Your task to perform on an android device: My friends and I are arranging a trip to New York City therefore searching for properties to rent for our stay in the Redfin app..
Image 0: 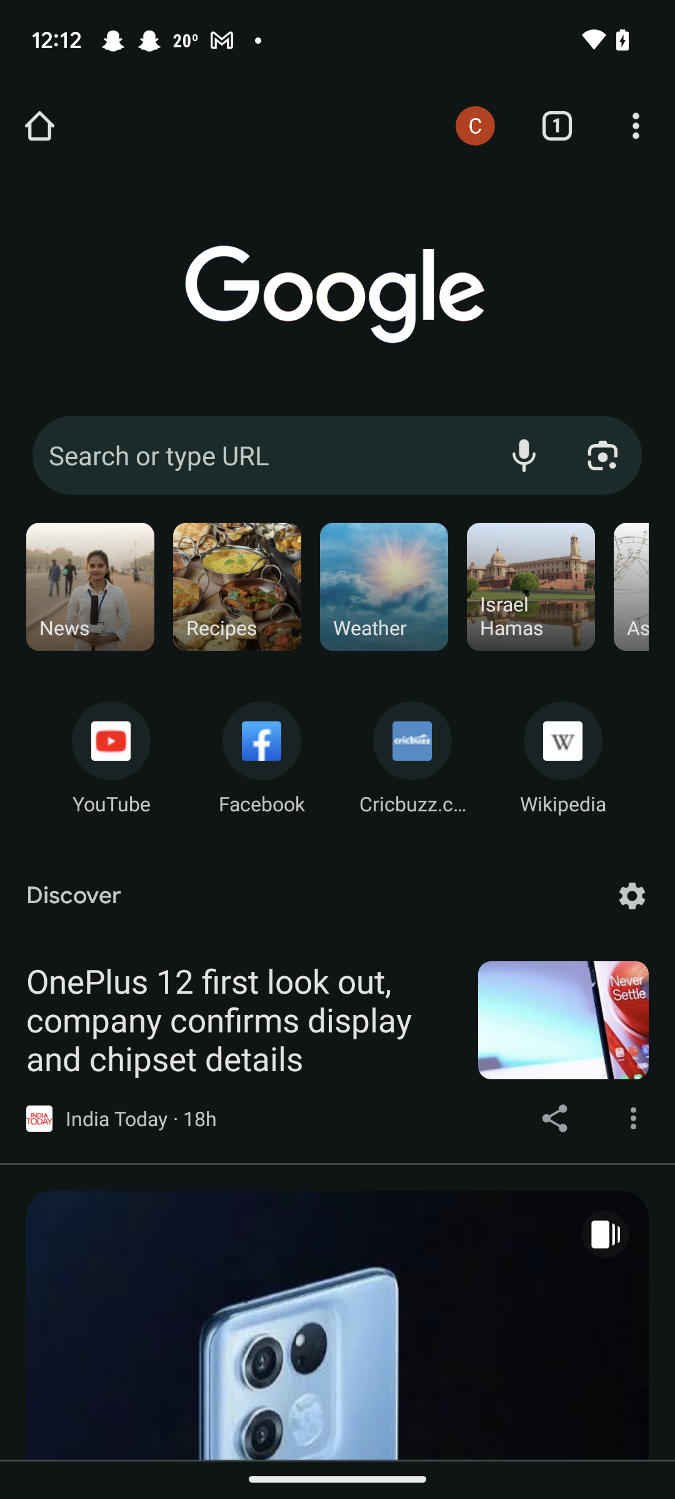
Open the Redfin app
Step 0: open app "Redfin"
Image 1: 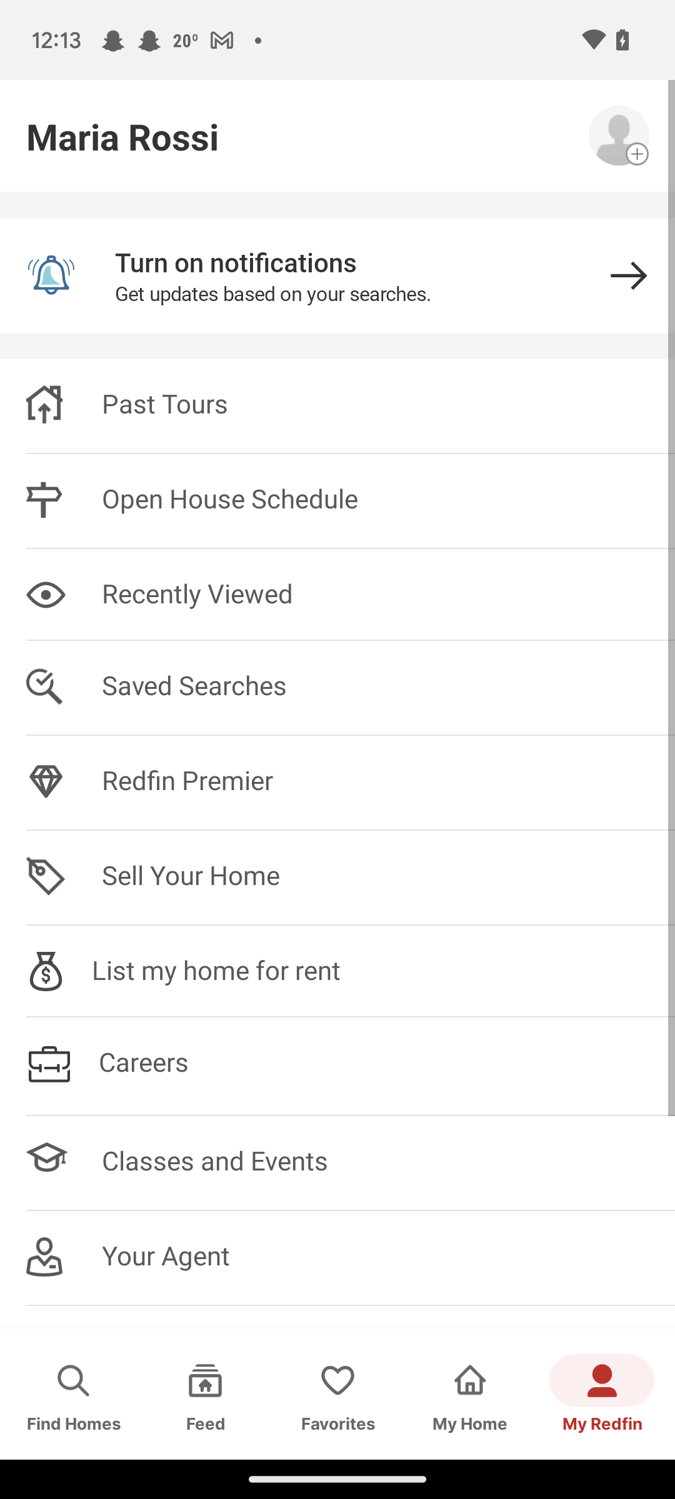
Click on the find homes tab at the bottom of the screen
Step 1: click (73, 1394)
Image 2: 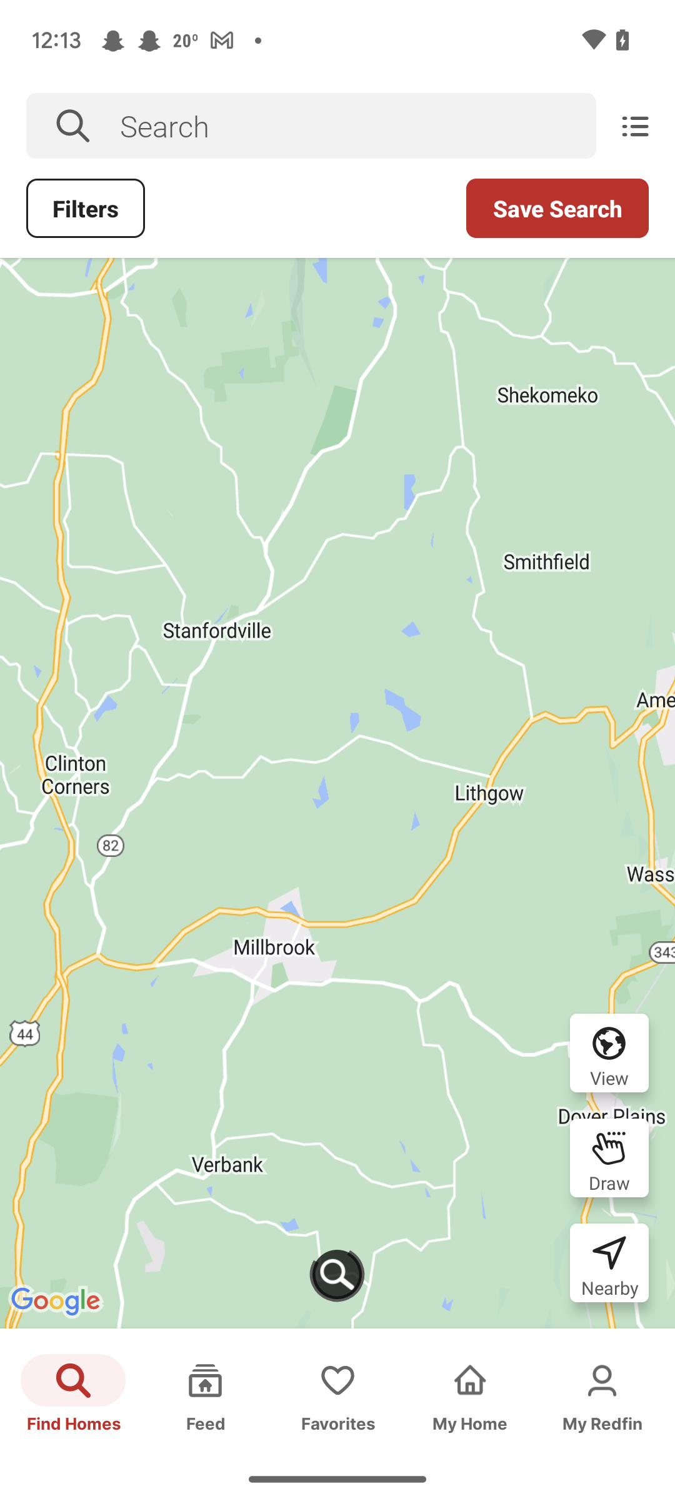
Click on the search bar at the top of the screen
Step 2: click (357, 126)
Image 3: 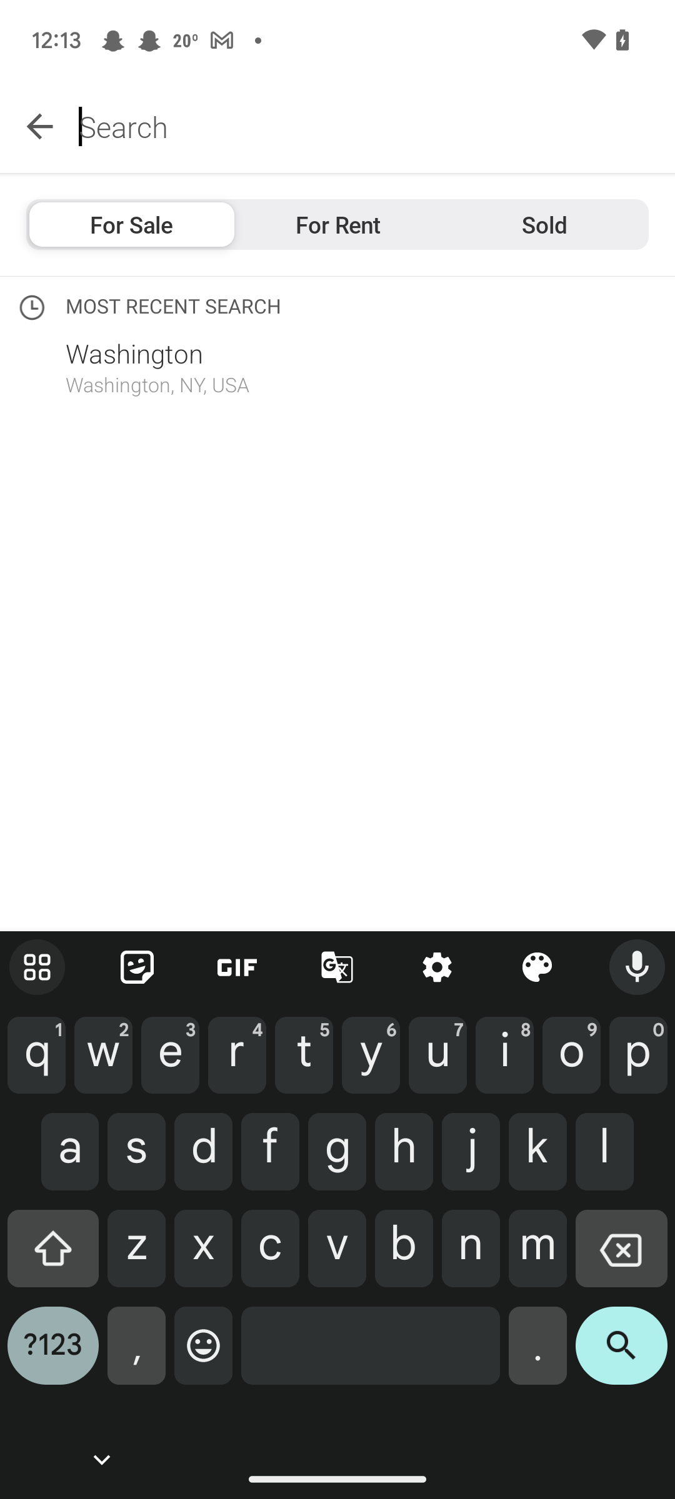
Search for New York City
Step 3: type "New York City"
Image 4: 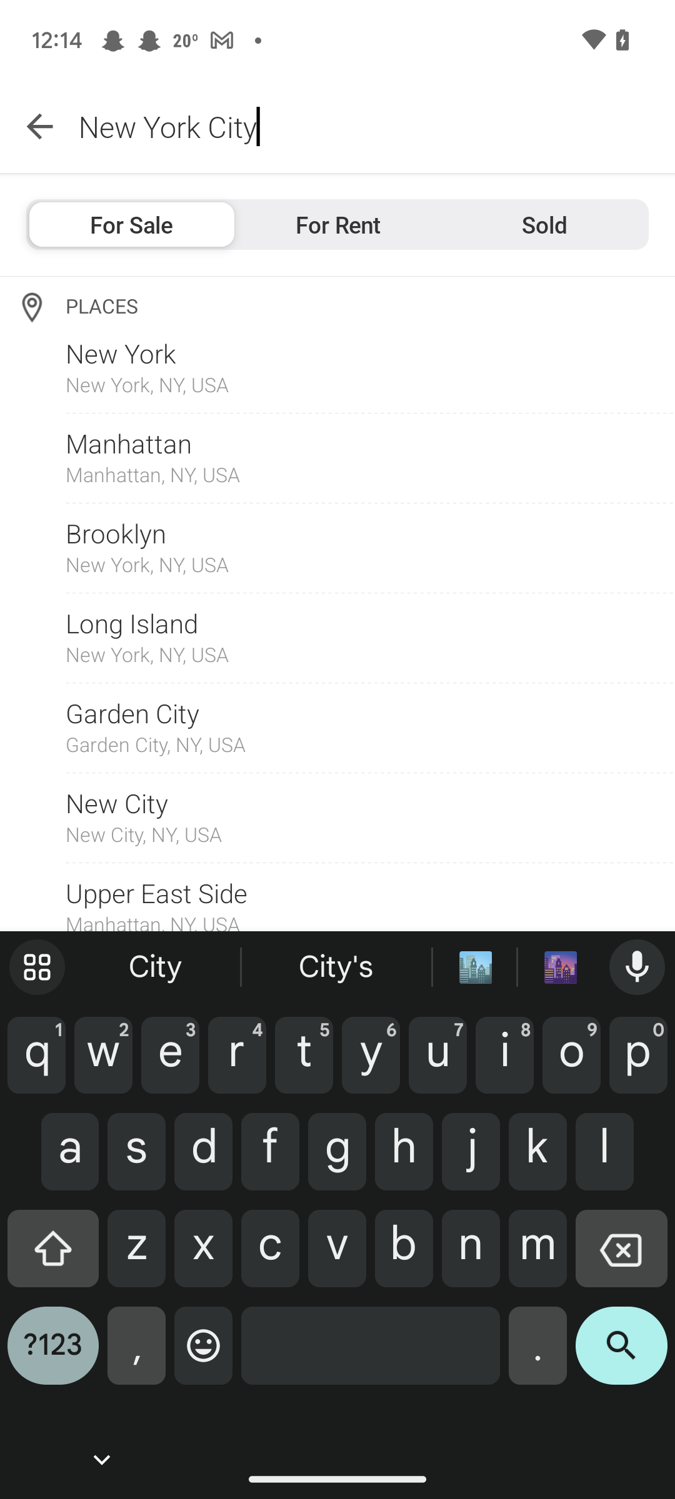
Click on the New York 
Step 4: click (337, 816)
Image 5: 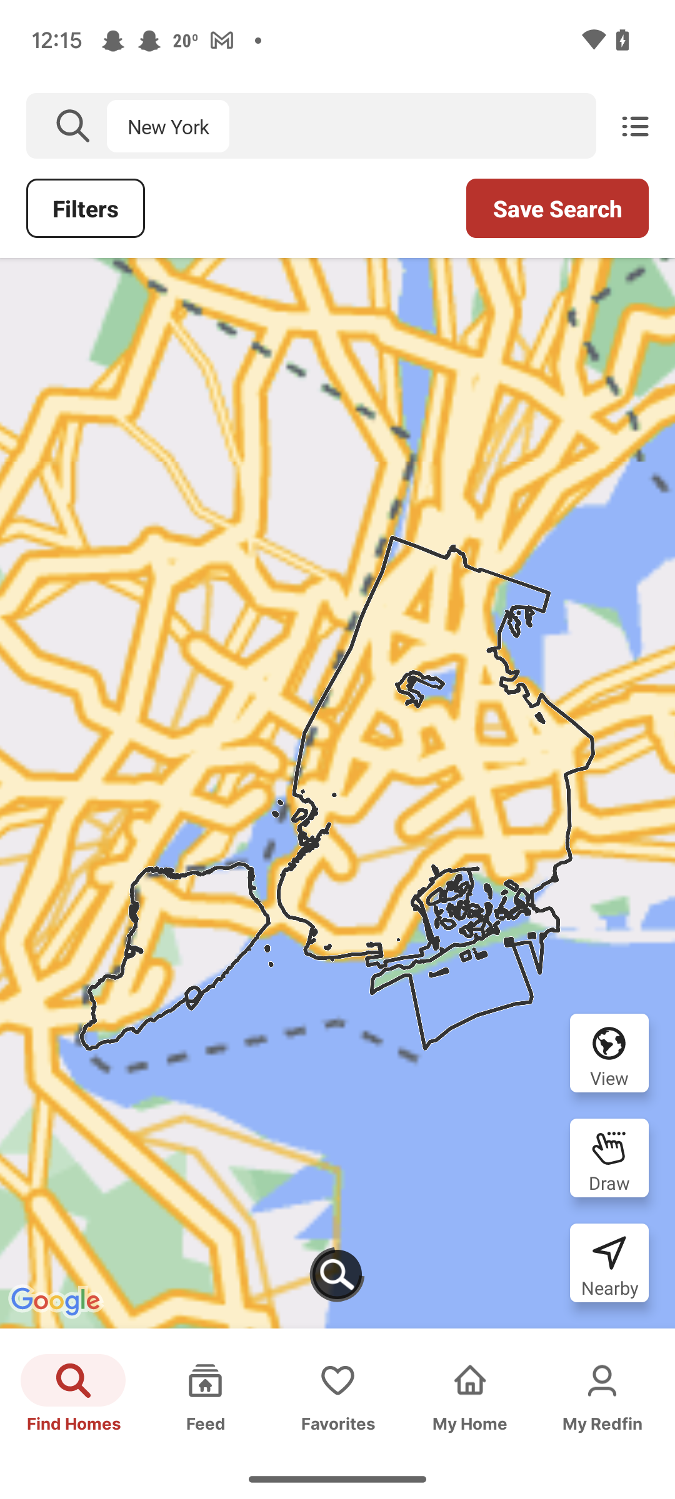
Click on the New York 
Step 5: wait
Image 6: 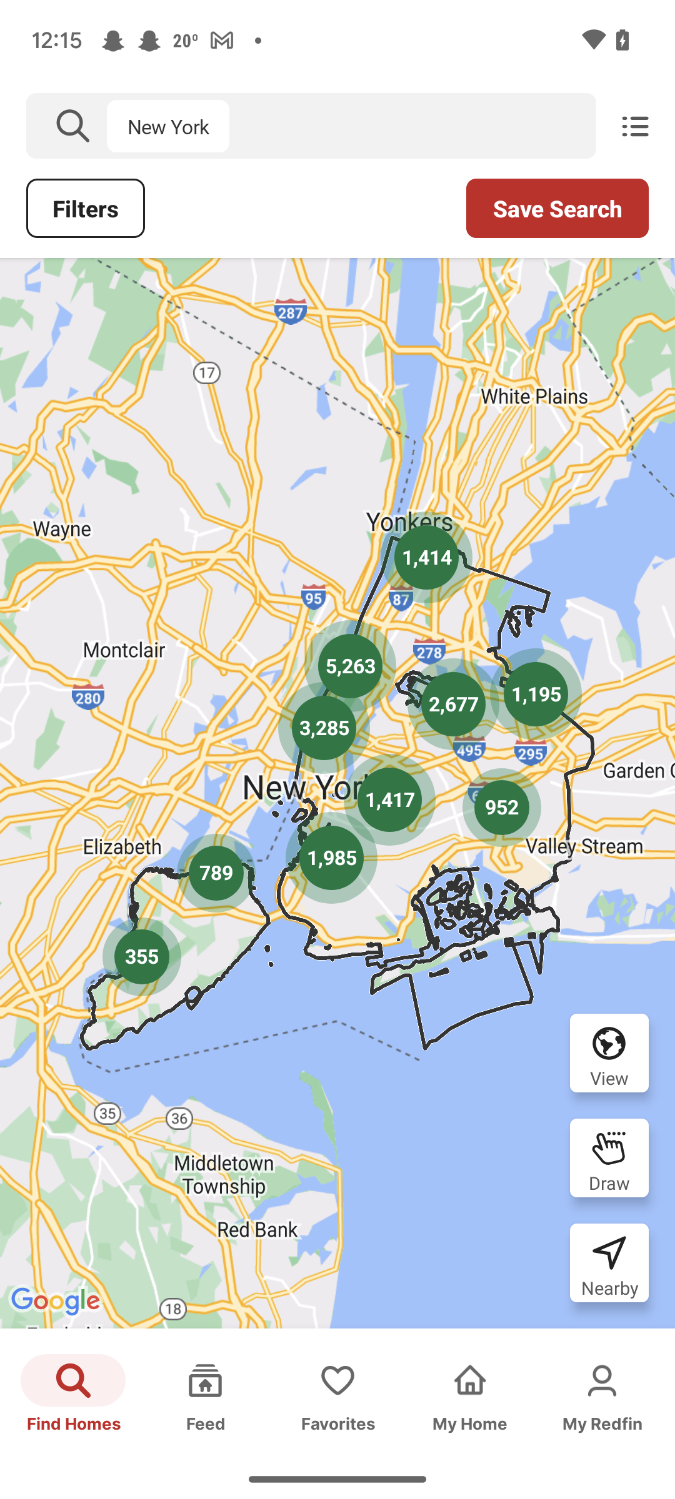
Click on the list icon at the top right corner of the screen
Step 6: click (635, 126)